Your task to perform on an android device: I'd like to save the current page as a bookmark.
Image 0: 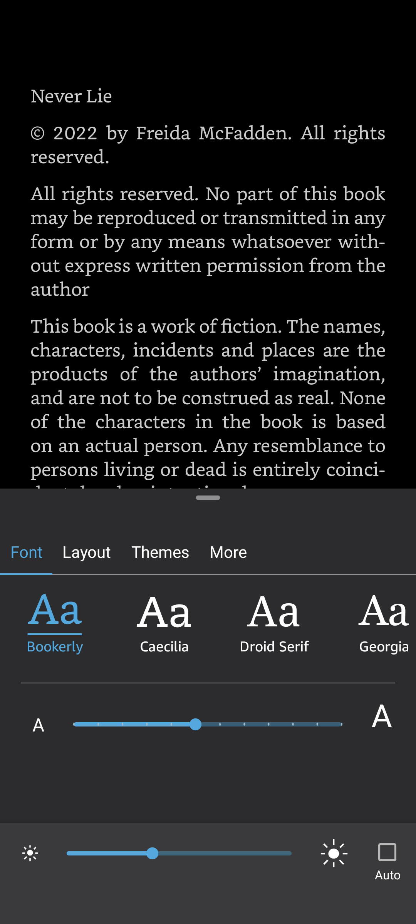
go back
Step 0: press back button
Image 1: 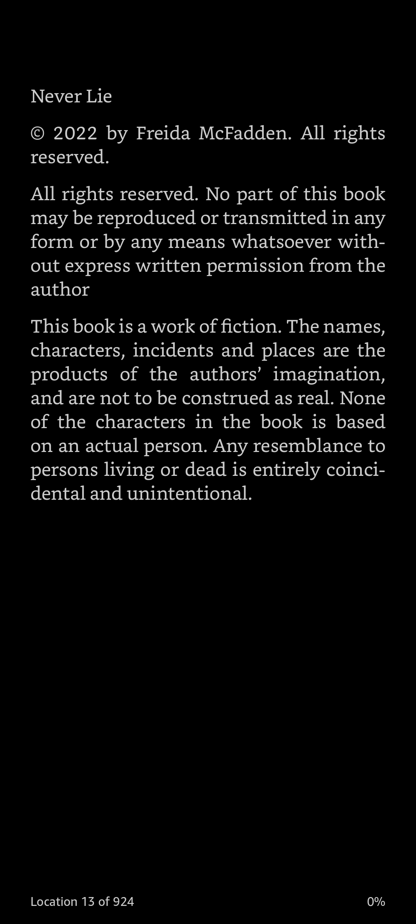
click on the page
Step 1: click (208, 462)
Image 2: 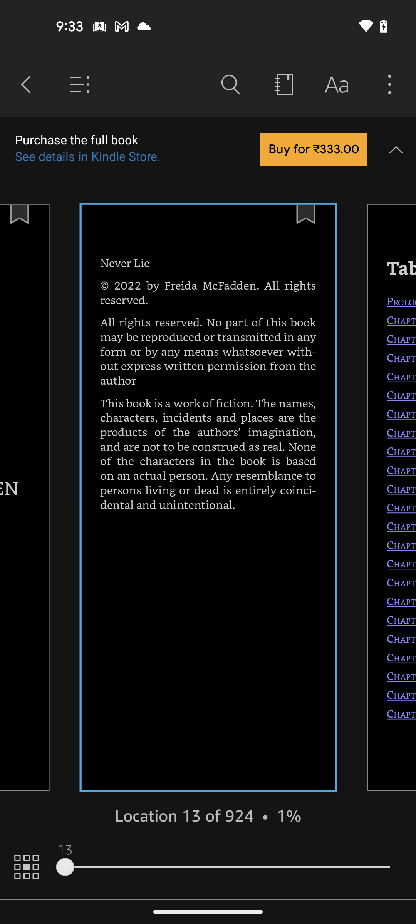
click on the bookmark icon on the page
Step 2: click (308, 225)